Your task to perform on an android device: I want to look for a Spanner set  on the Moglix app since I need to fix my window.
Image 0: 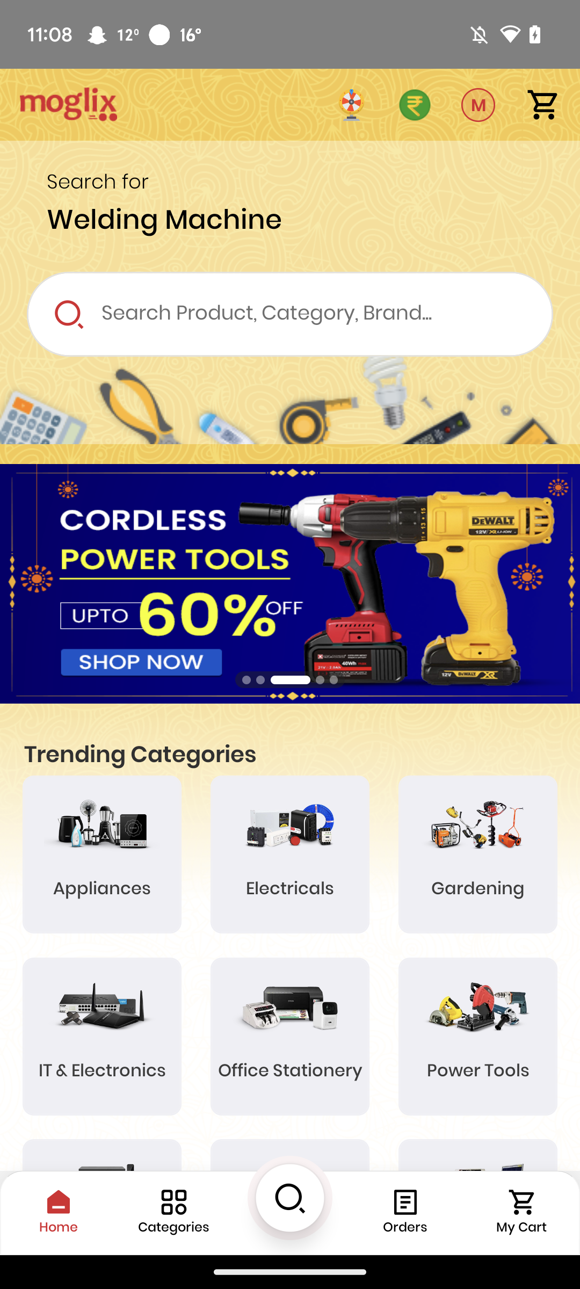
click on search bar top at the bottom 
Step 0: click (266, 314)
Image 1: 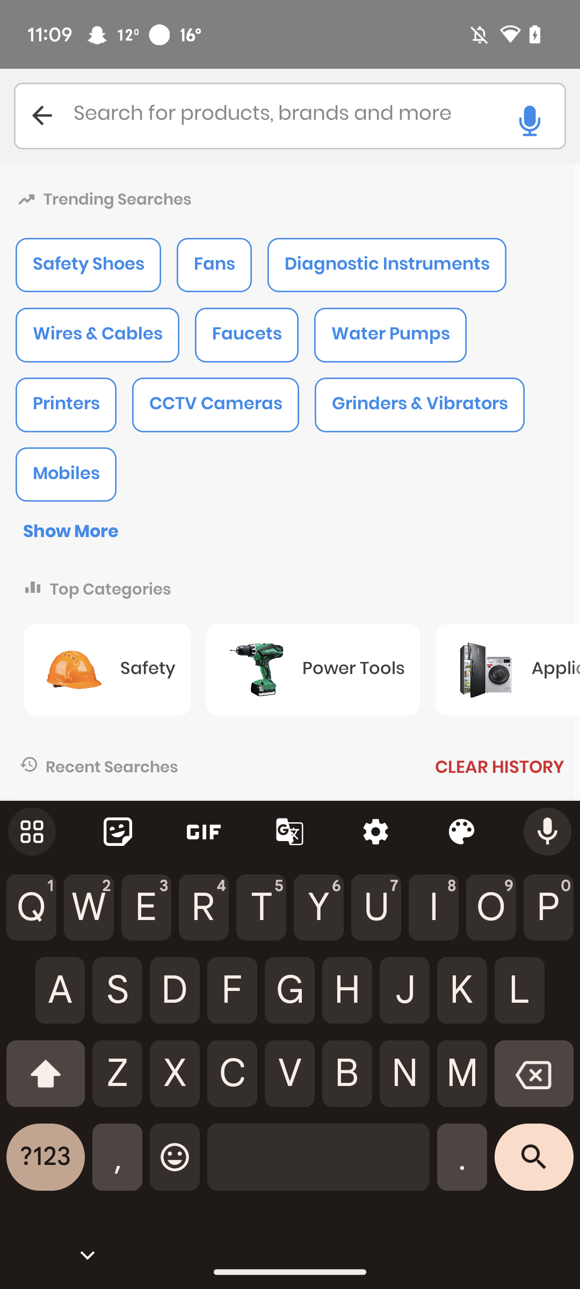
Search for spanner set 
Step 1: type "Spanner set"
Image 2: 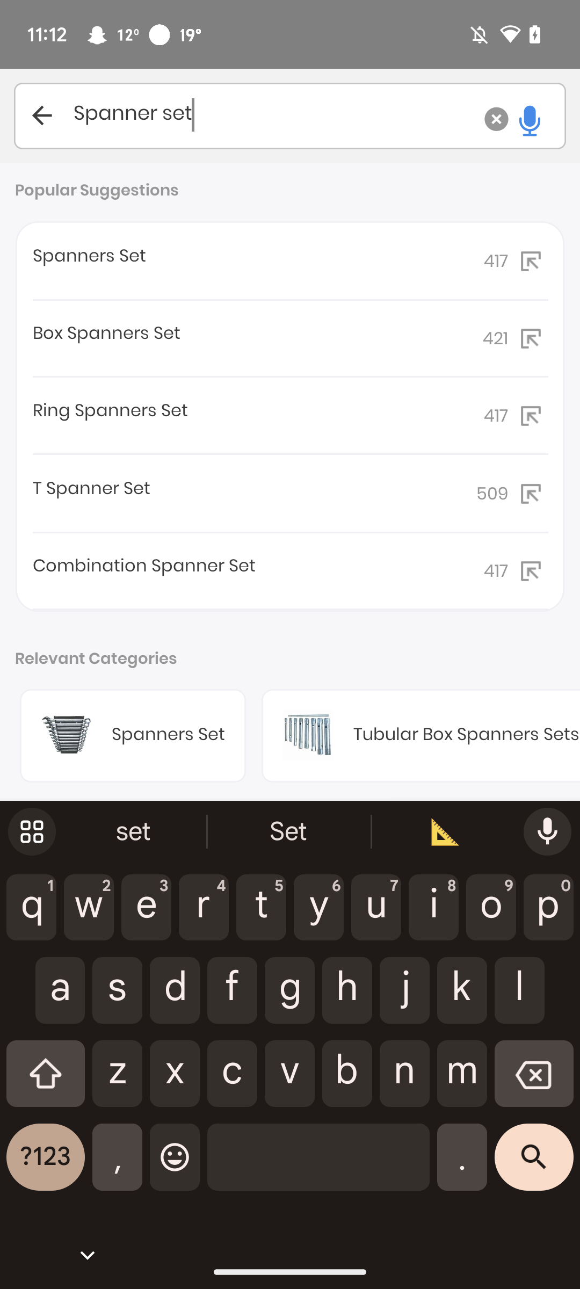
Click on the top at the bottom right corner
Step 2: click (534, 1165)